Your task to perform on an android device: I want to cook this weekend for my family so play the Soba Summer Gluten-Free Recipe video on Vimeo.
Image 0: 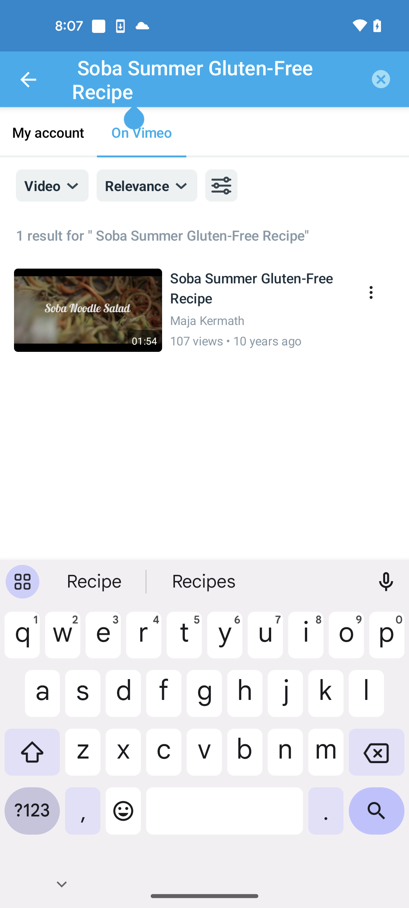
Play the Soba Summer Gluten-Free Recipe video
Step 0: click (111, 305)
Image 1: 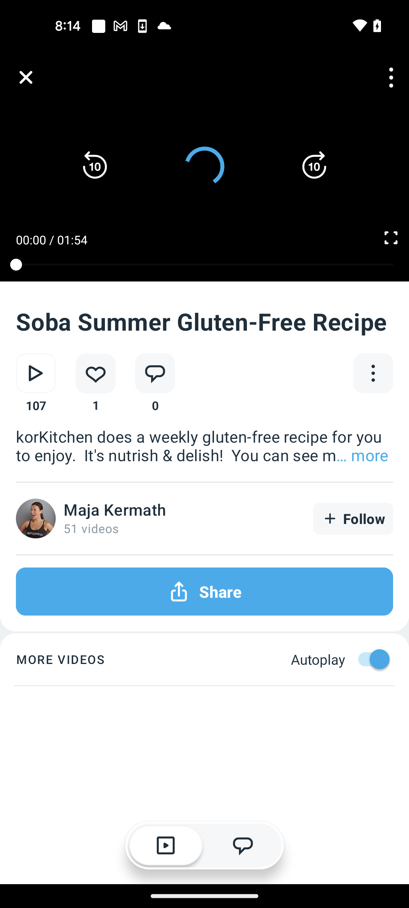
Play the Soba Summer Gluten-Free Recipe video
Step 1: wait